Your task to perform on an android device: switch to vimeo app and create a playlist name favourite
Image 0: 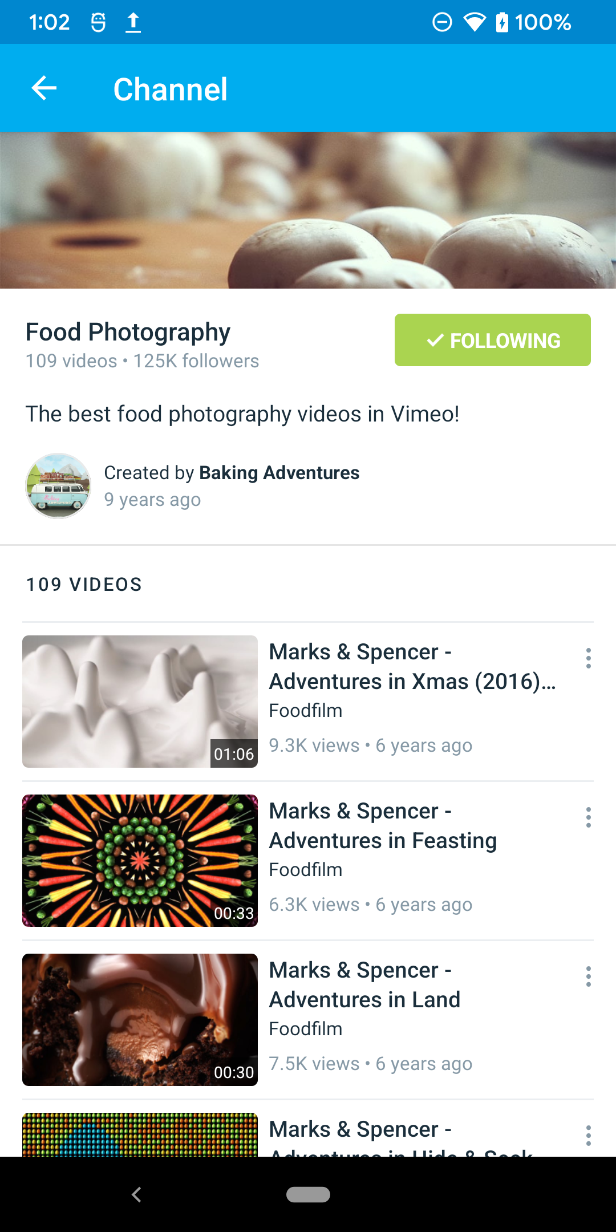
Go back to previous page 
Step 0: press back button
Image 1: 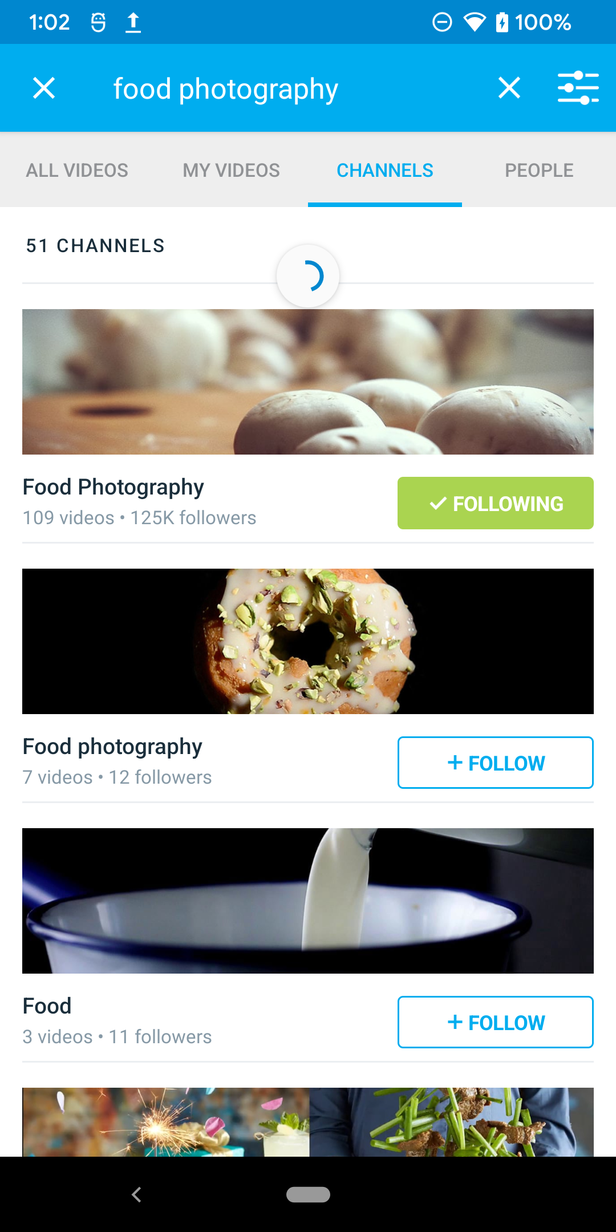
Go back to previous page 
Step 1: press back button
Image 2: 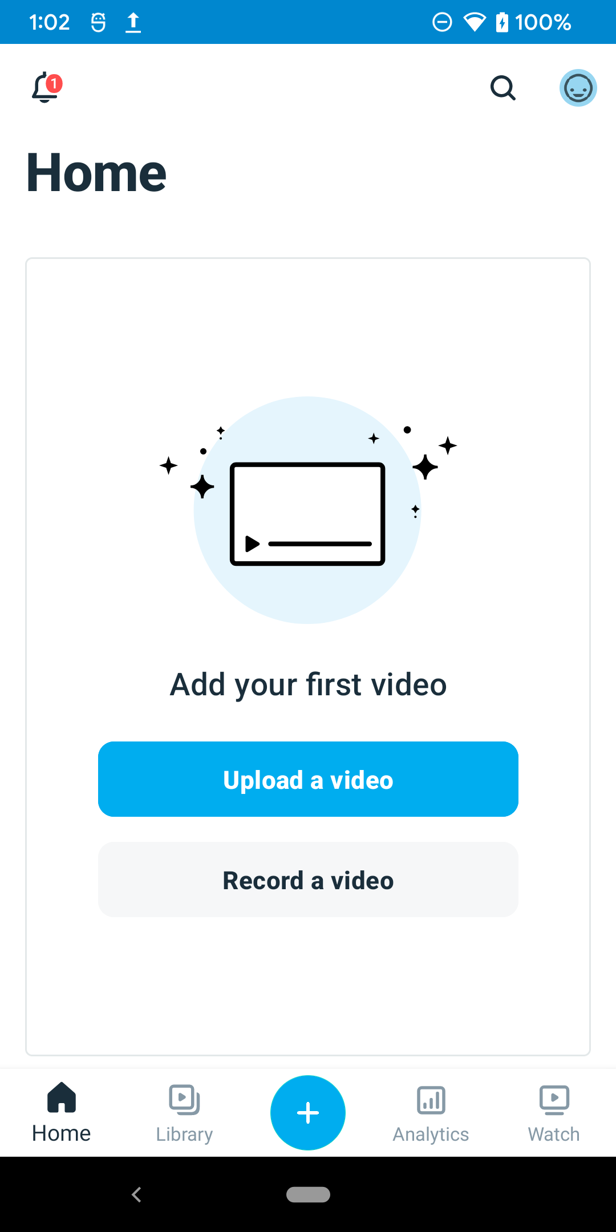
click on the library tab
Step 2: click (185, 1112)
Image 3: 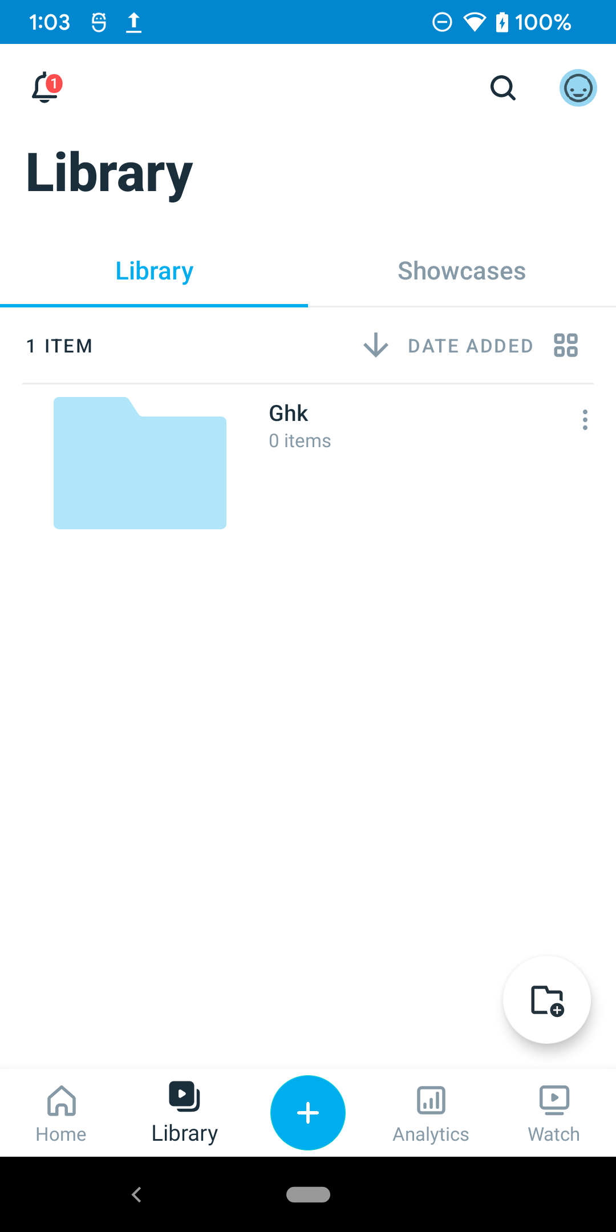
click on the folder icon at the bottom right corner of the screen 
Step 3: click (546, 1000)
Image 5: 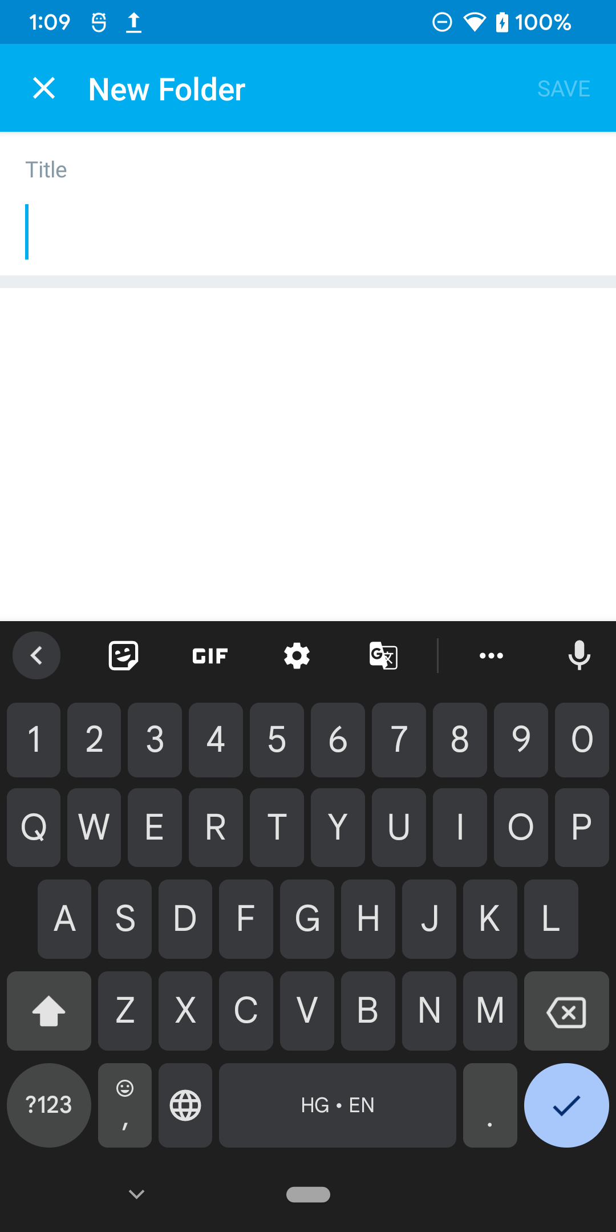
Add title as favourite
Step 5: type "favourite"
Image 6: 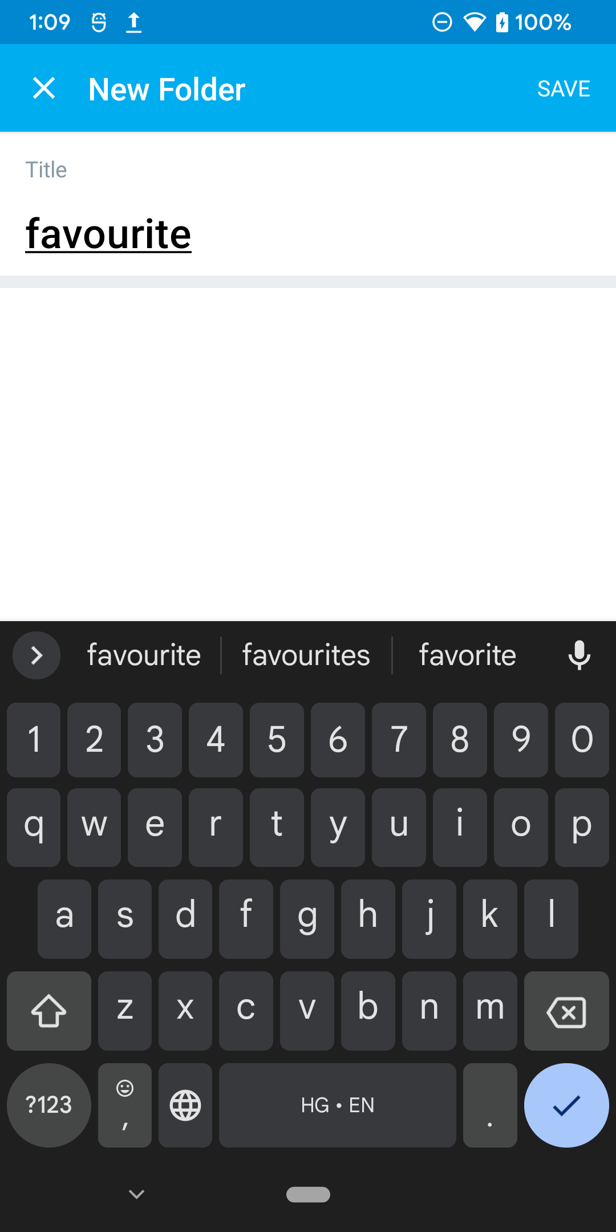
Add title as favourite
Step 6: type "favourite"
Image 7: 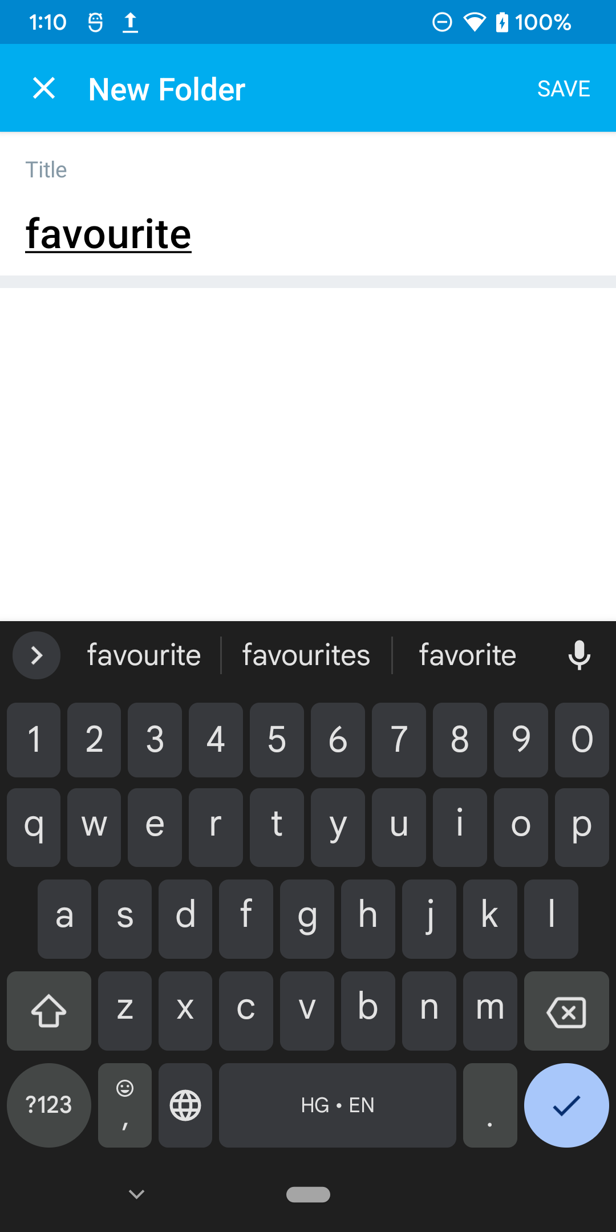
click on the tick button at the bottom right corner of the screen
Step 7: click (566, 1110)
Image 8: 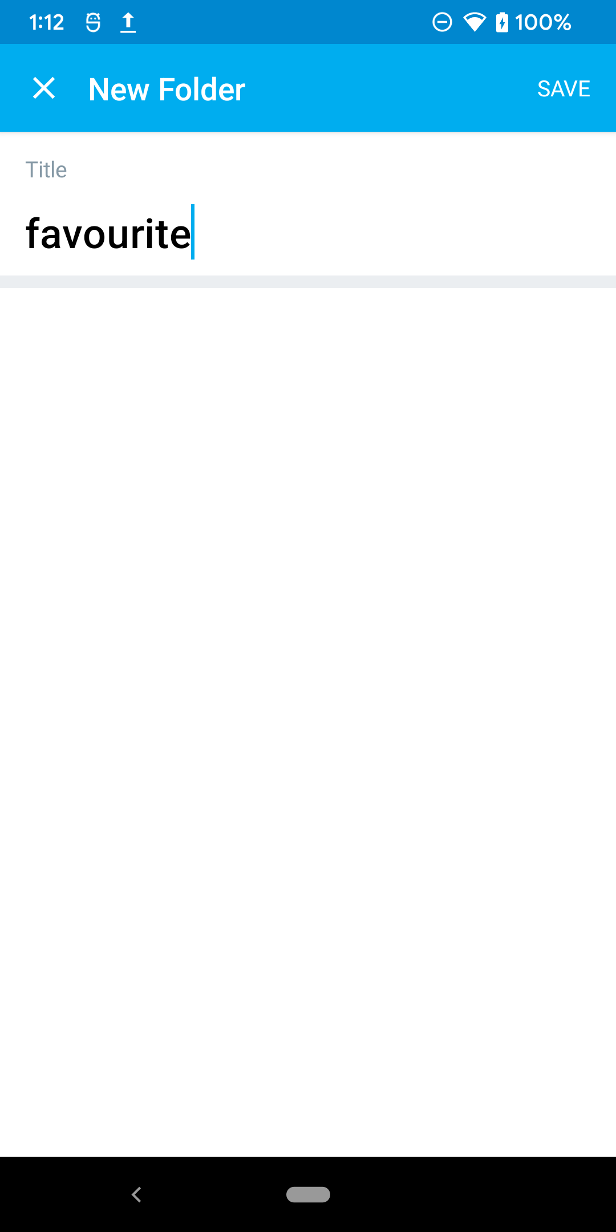
click on the save button at the top right corner of the screen 
Step 8: click (564, 87)
Image 9: 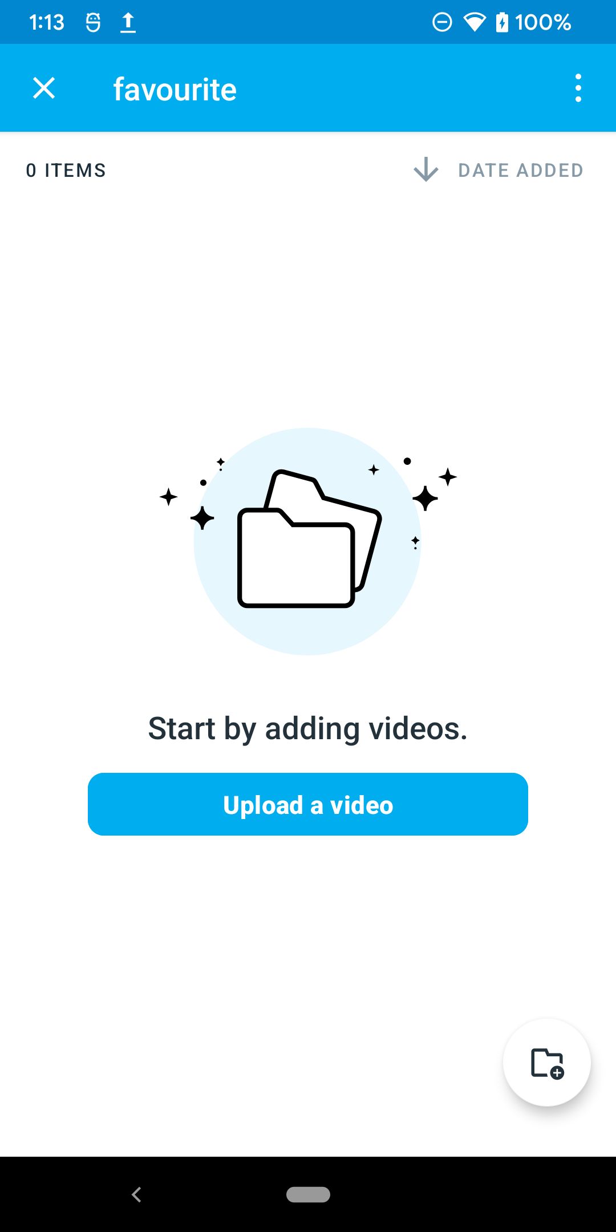
click on upload a video 
Step 9: click (307, 804)
Image 10: 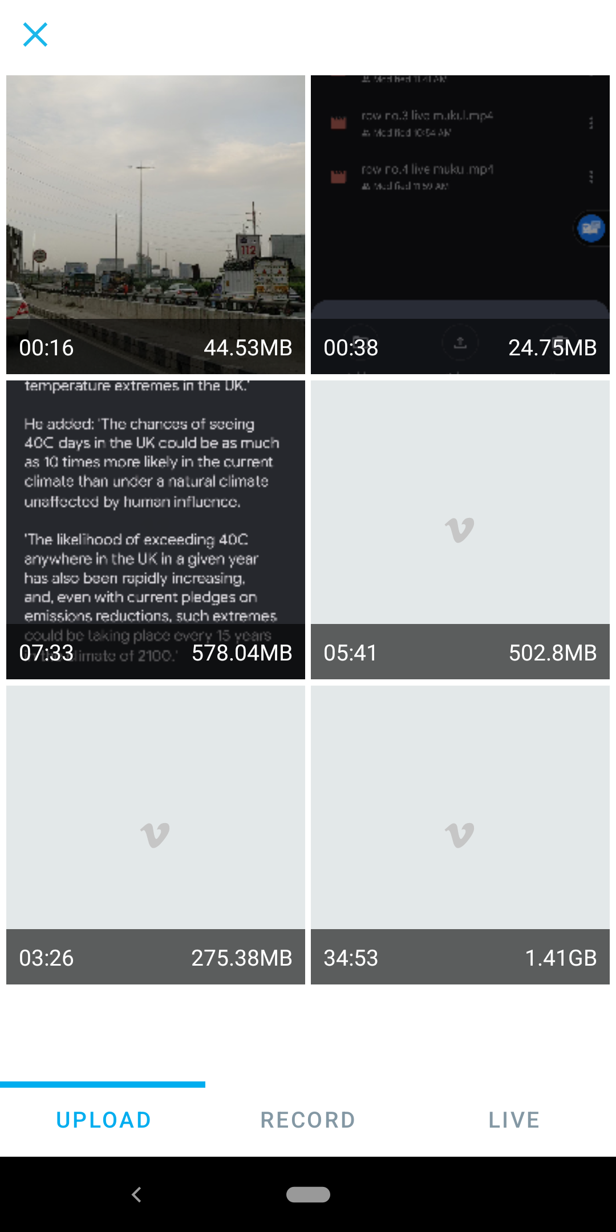
select the first video
Step 10: click (189, 227)
Image 12: 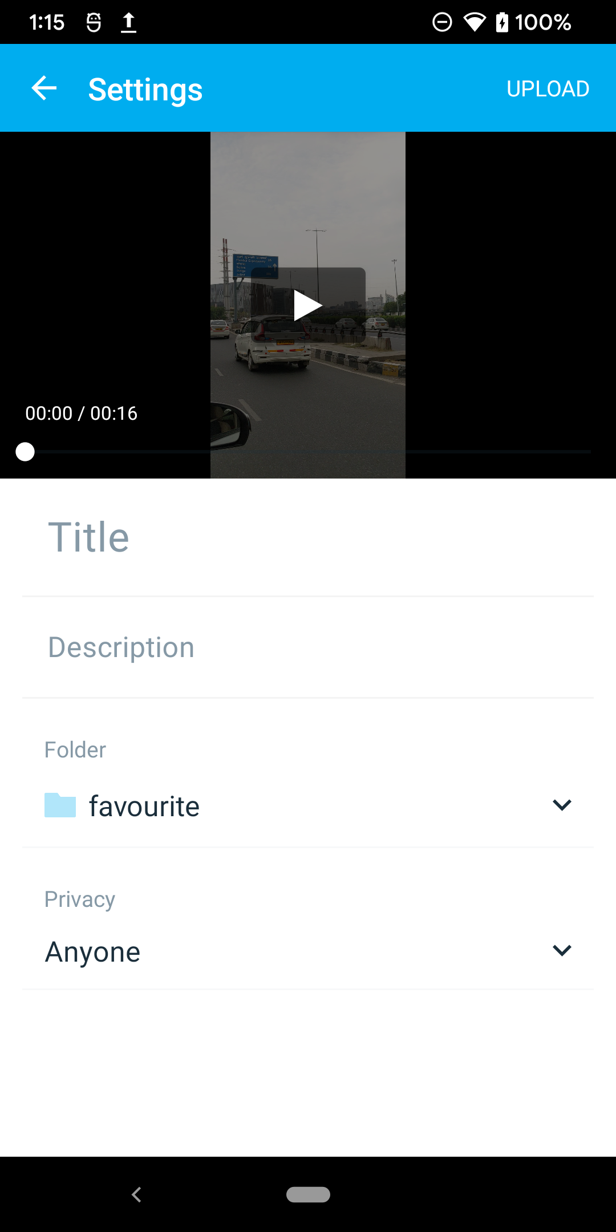
click on the upload button at the top right corner of the screen 
Step 12: click (549, 87)
Image 14: 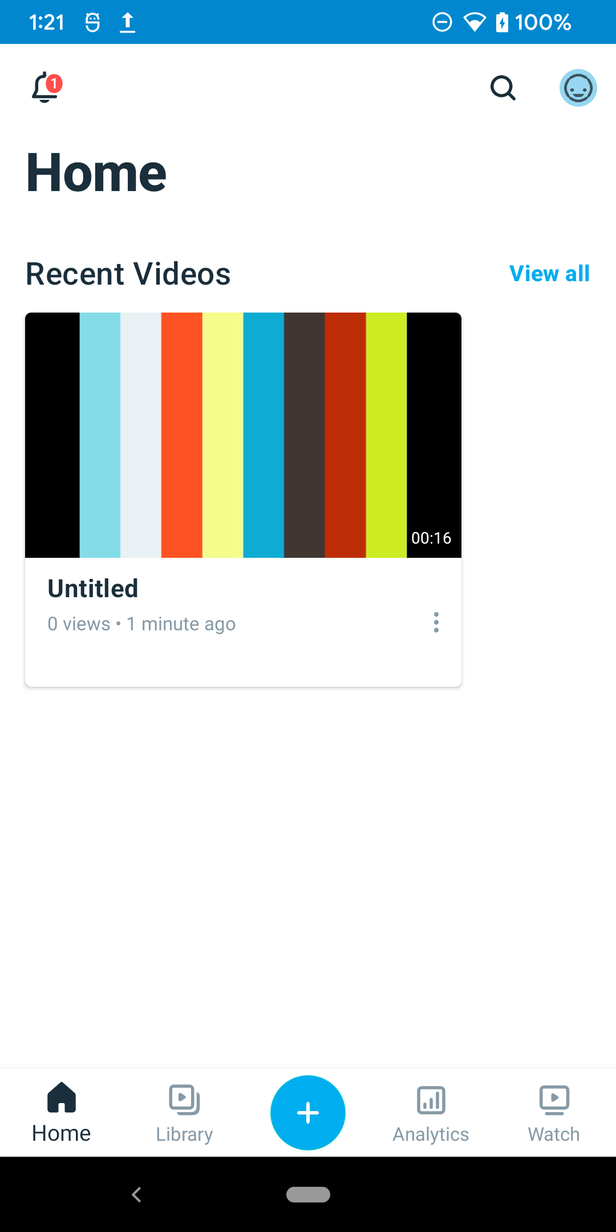
click on the upload button at the top right corner of the screen 
Step 14: wait
Image 15: 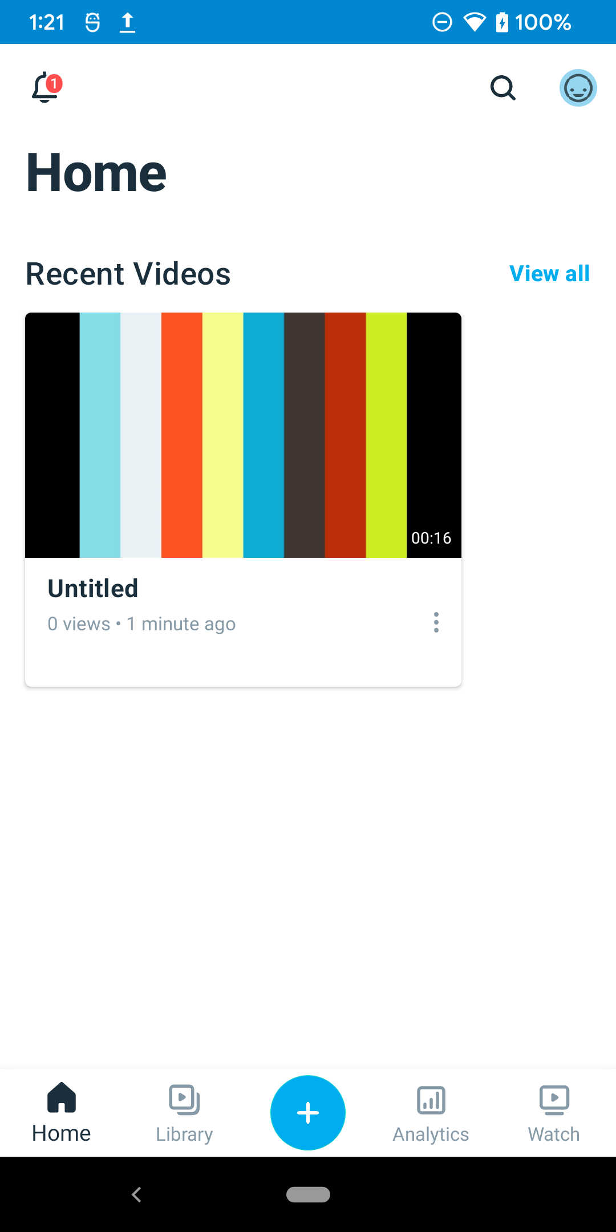
click on the upload button at the top right corner of the screen 
Step 15: wait
Image 16: 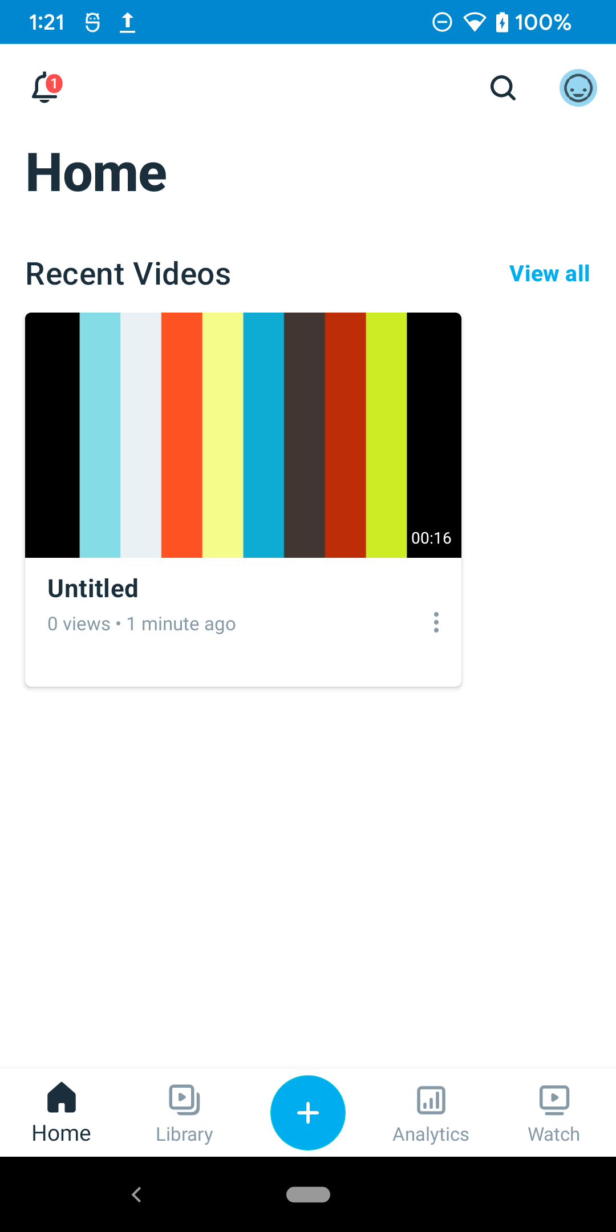
click on the upload button at the top right corner of the screen 
Step 16: wait
Image 17: 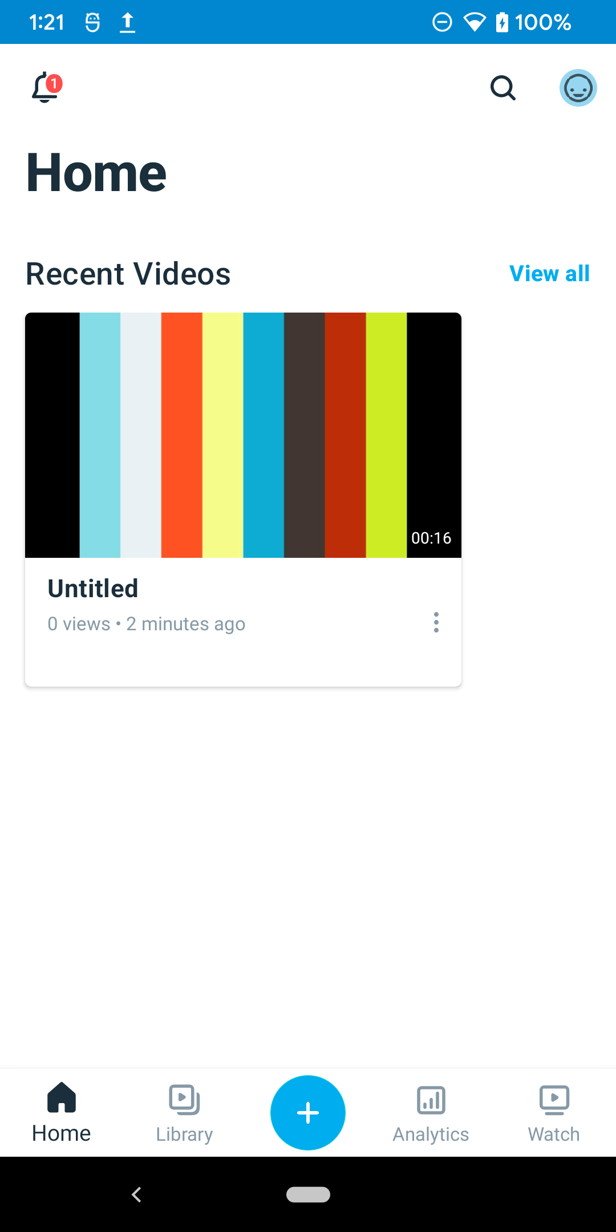
Go to the library tab
Step 17: click (185, 1112)